Your task to perform on an android device: Open the Amazon app and search for Toy Gun and add it to the cart. 
Image 0: 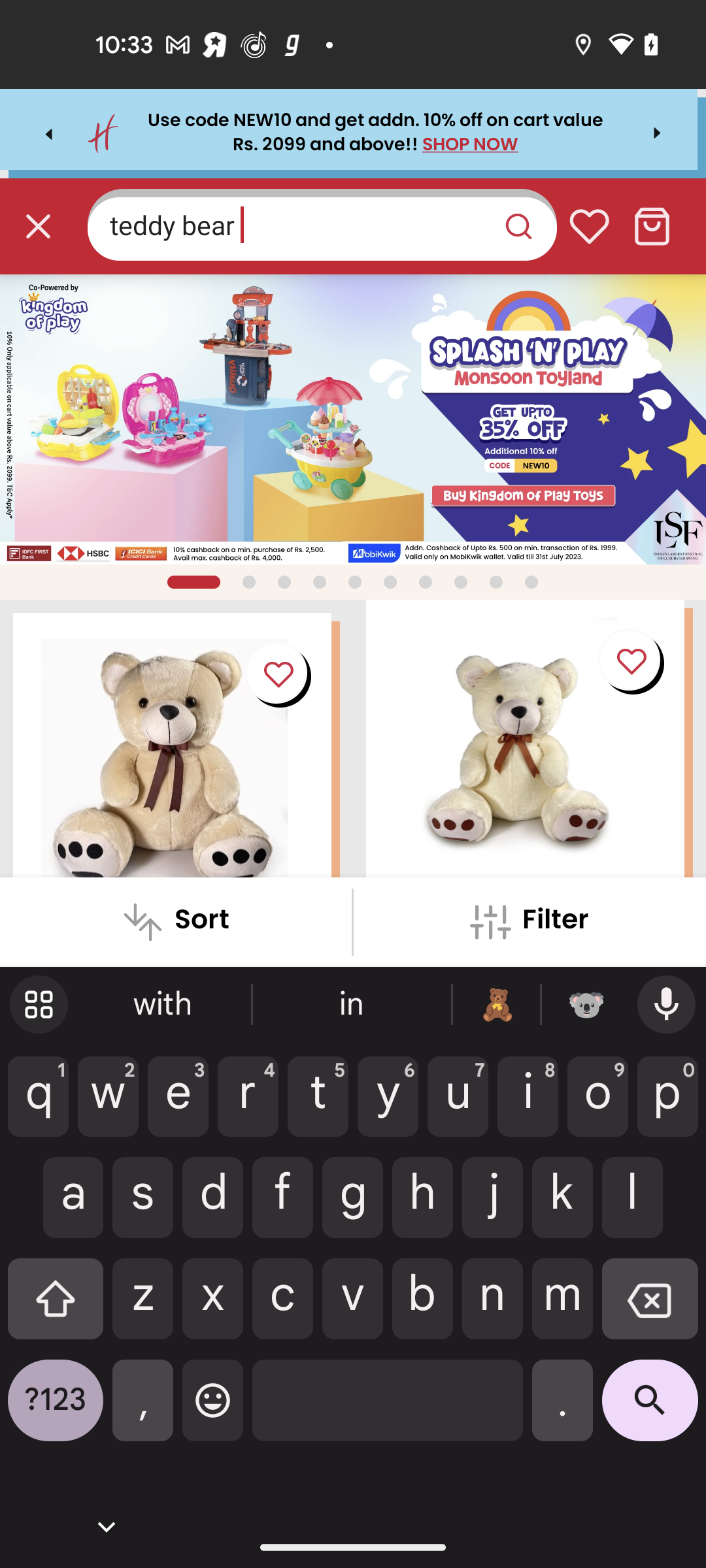
Open the Amazon app
Step 0: open app "Amazon"
Image 1: 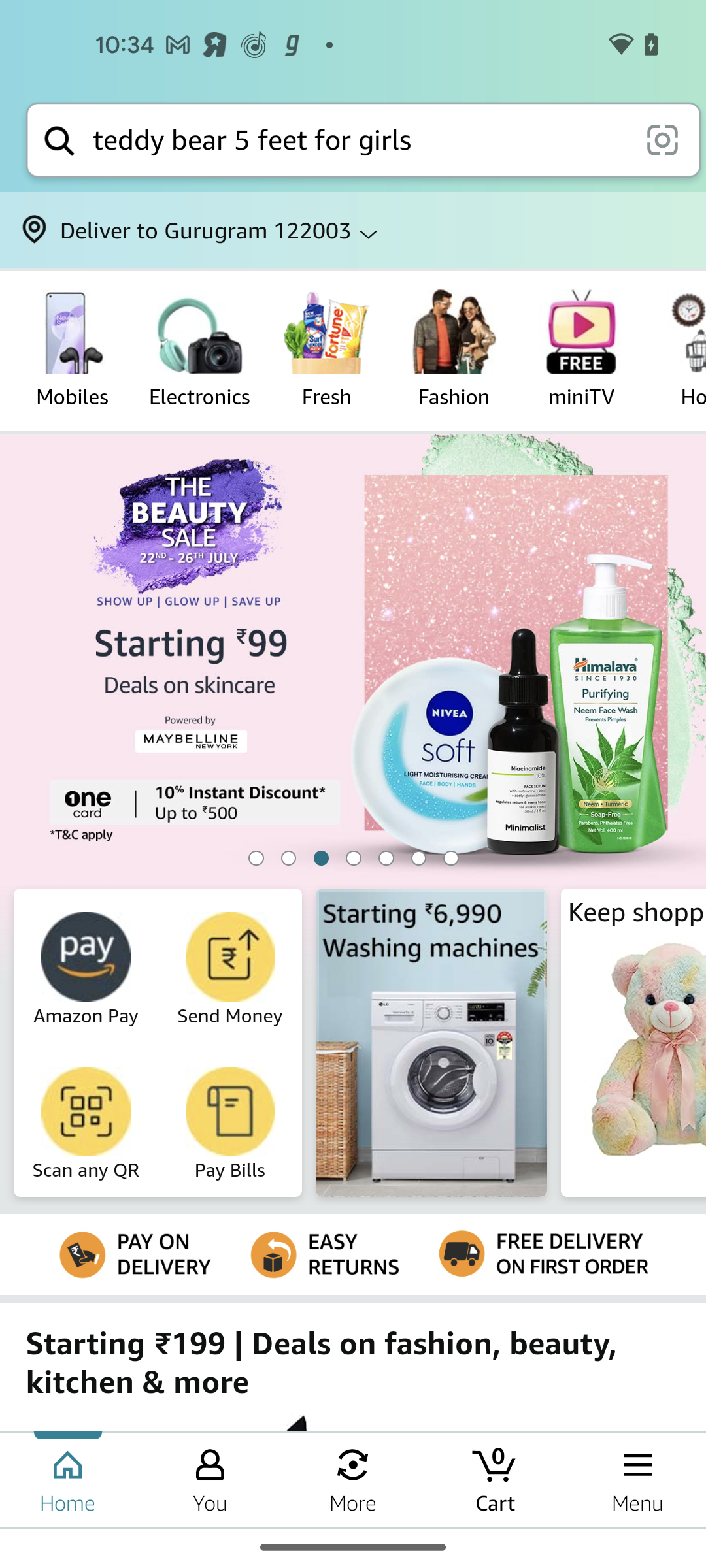
Go to the search bar at the top of the screen
Step 1: click (358, 140)
Image 3: 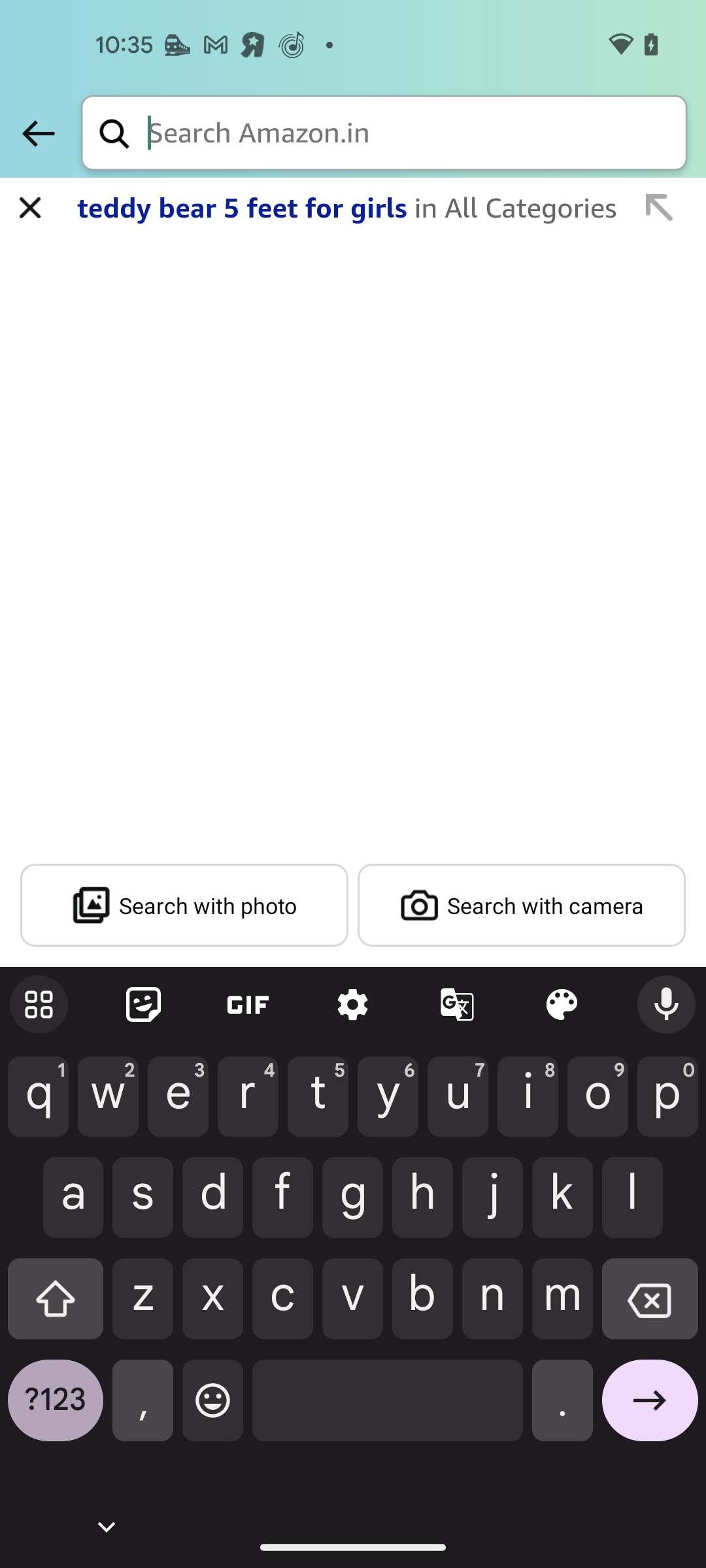
Search for Toy Gun
Step 3: type "Toy Gun"
Image 4: 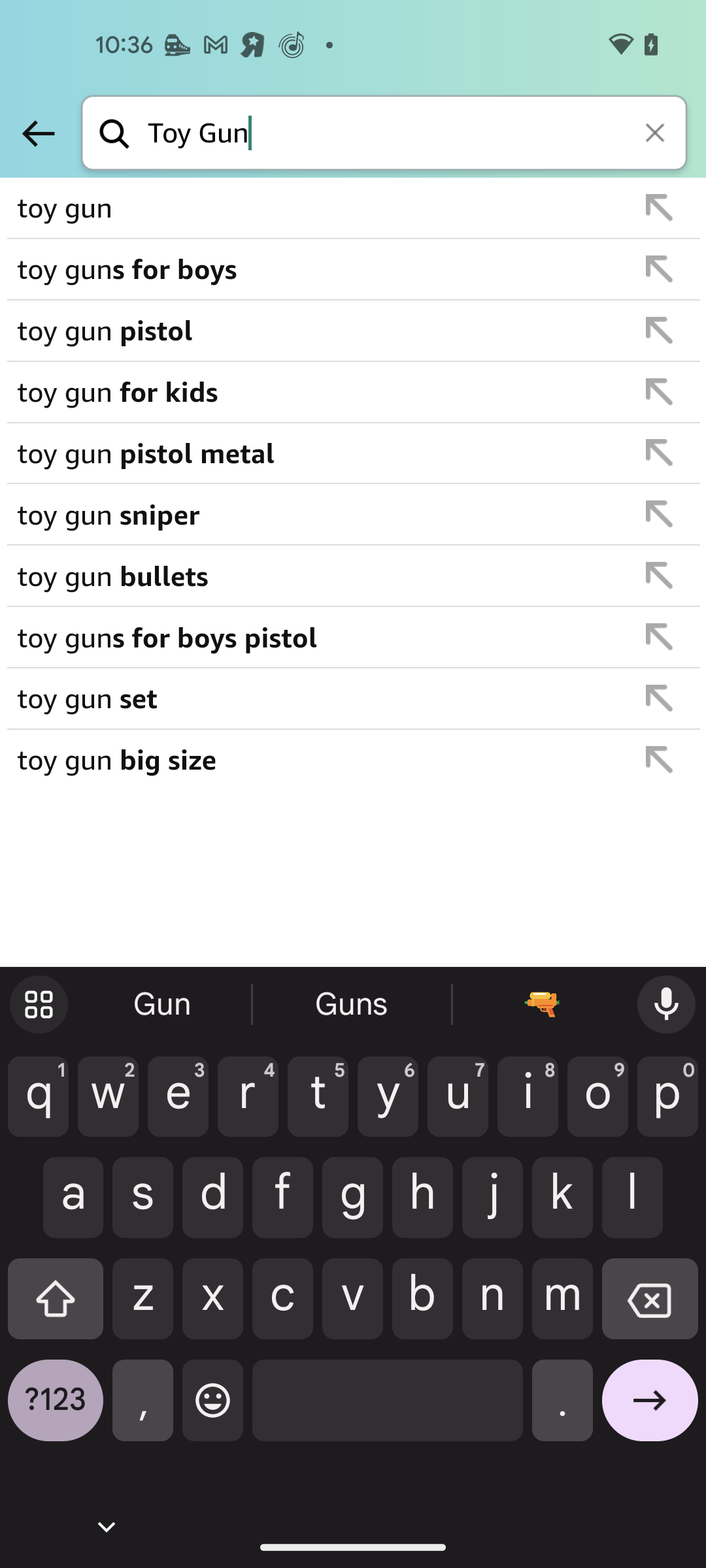
Click on the first searched result
Step 4: click (313, 208)
Image 5: 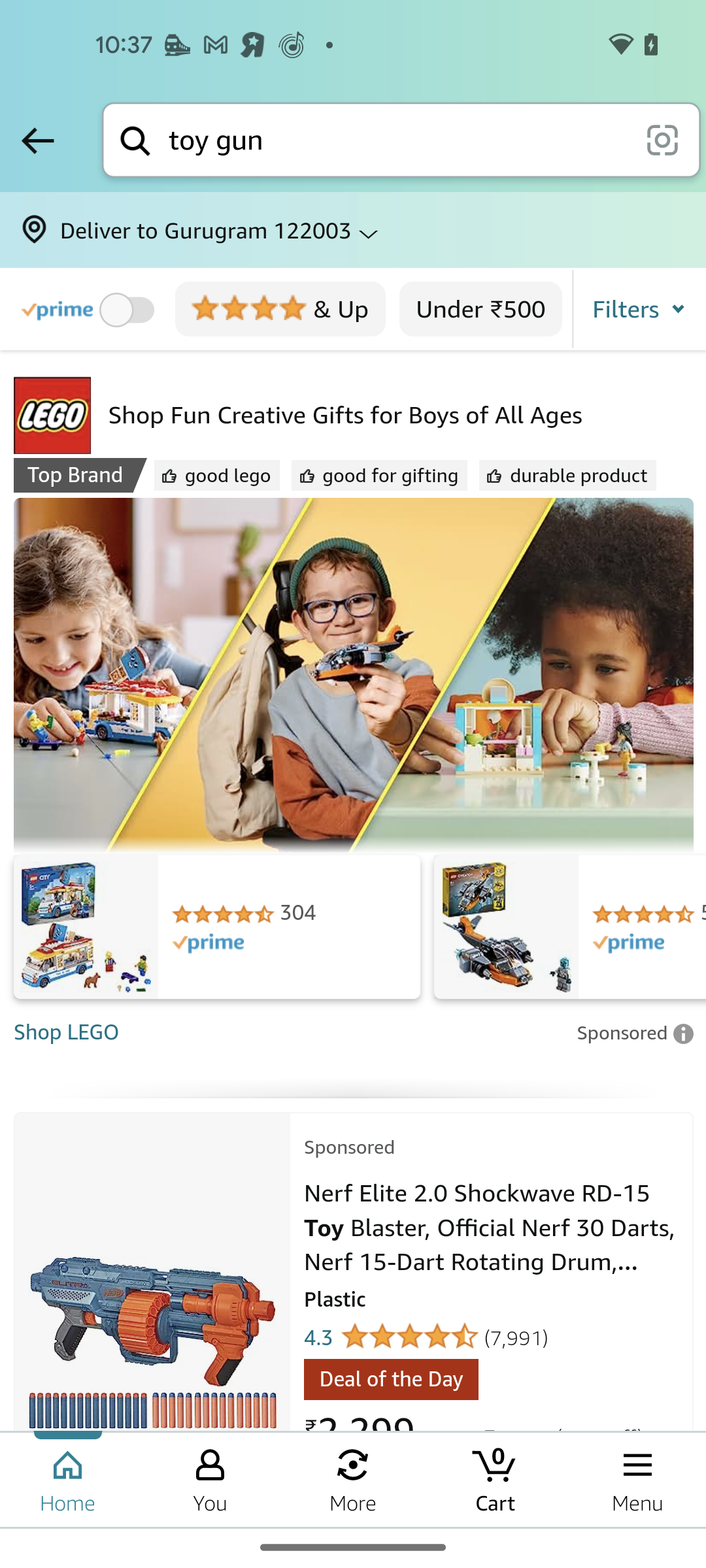
Open the first searched result
Step 5: click (492, 1226)
Image 6: 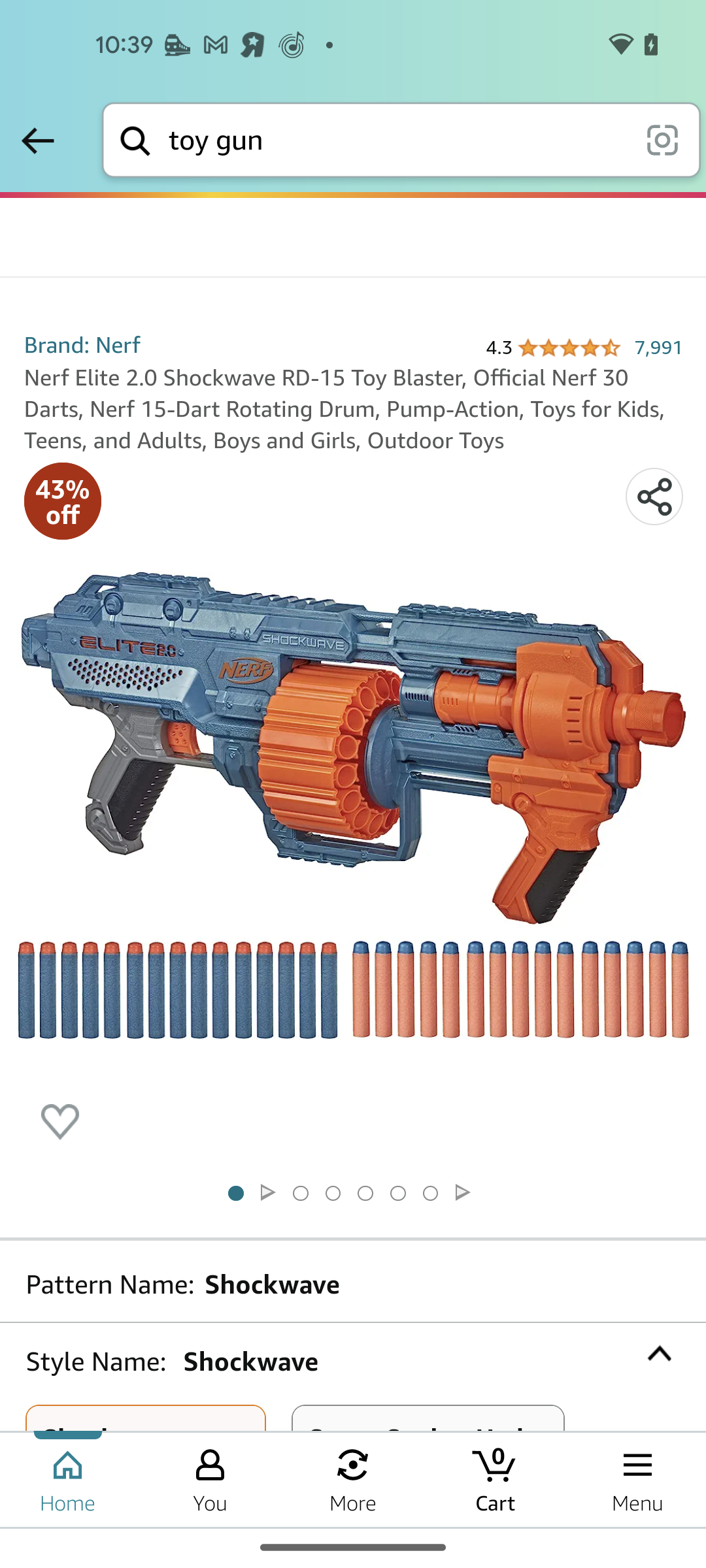
Swipe up to Add to Cart button
Step 6: scroll down
Image 7: 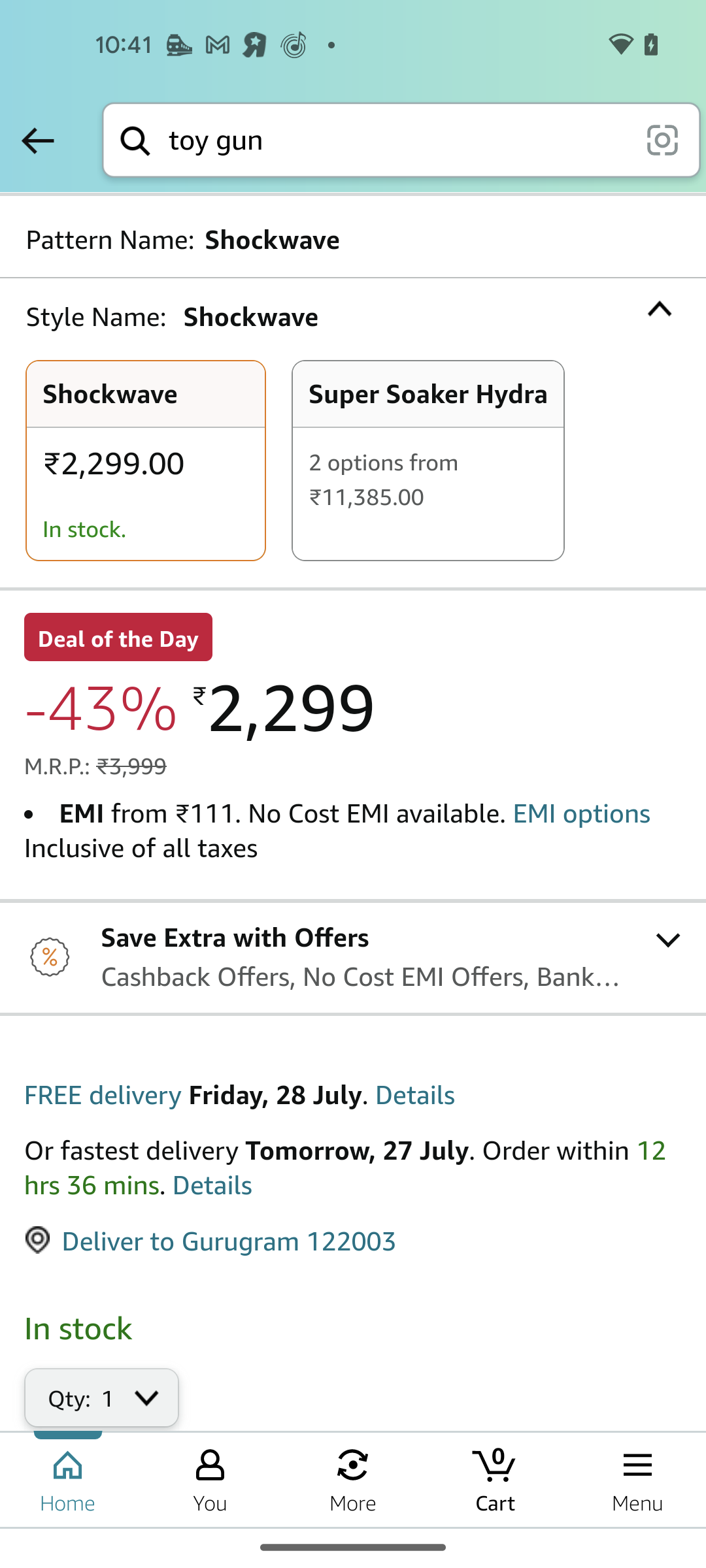
Swipe up to Add to Cart button
Step 7: scroll down
Image 8: 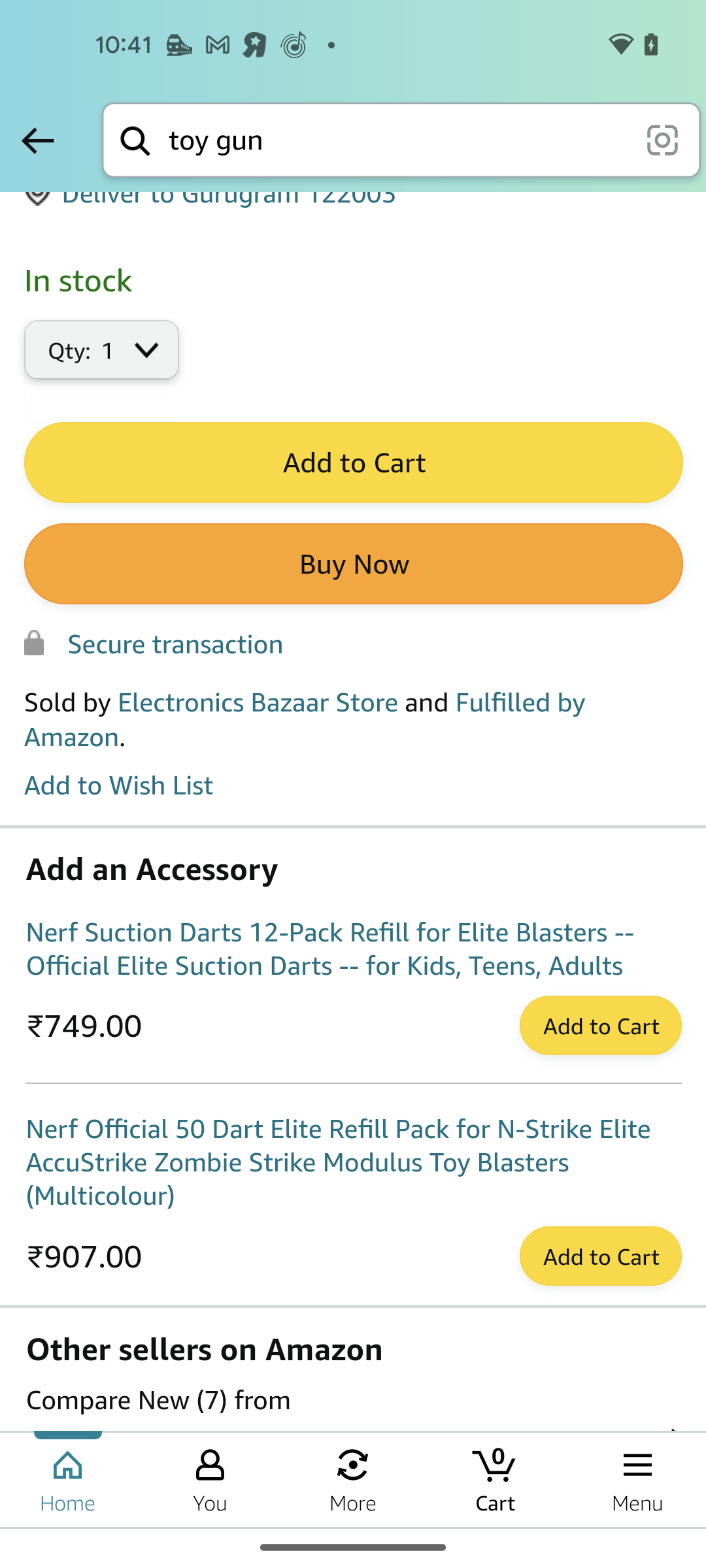
Click on the Add to Cart button
Step 8: click (352, 463)